Your task to perform on an android device: In the Fitbit App, track your walk activity. Click the start the activity option and start moving, then stop the activity and finish.
Image 0: 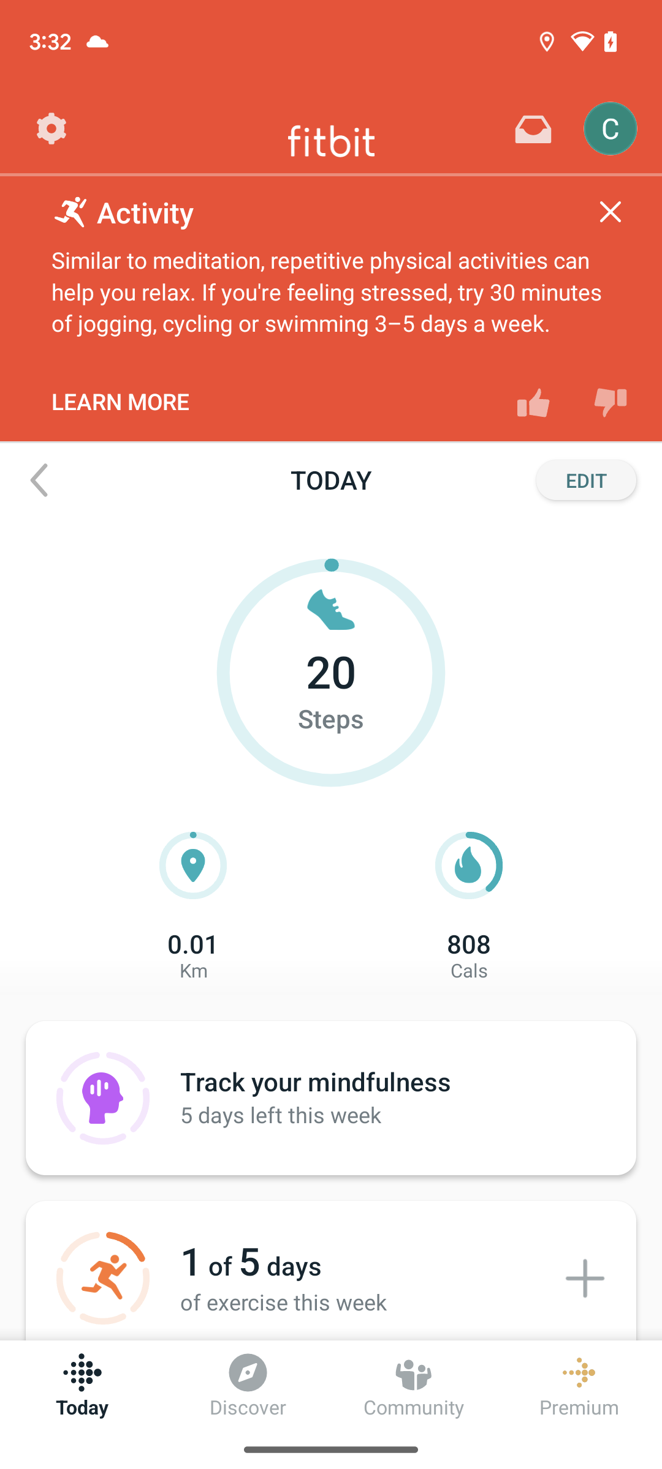
Click on the 1 to 5 days of exercise Add icon
Step 0: click (584, 1277)
Image 1: 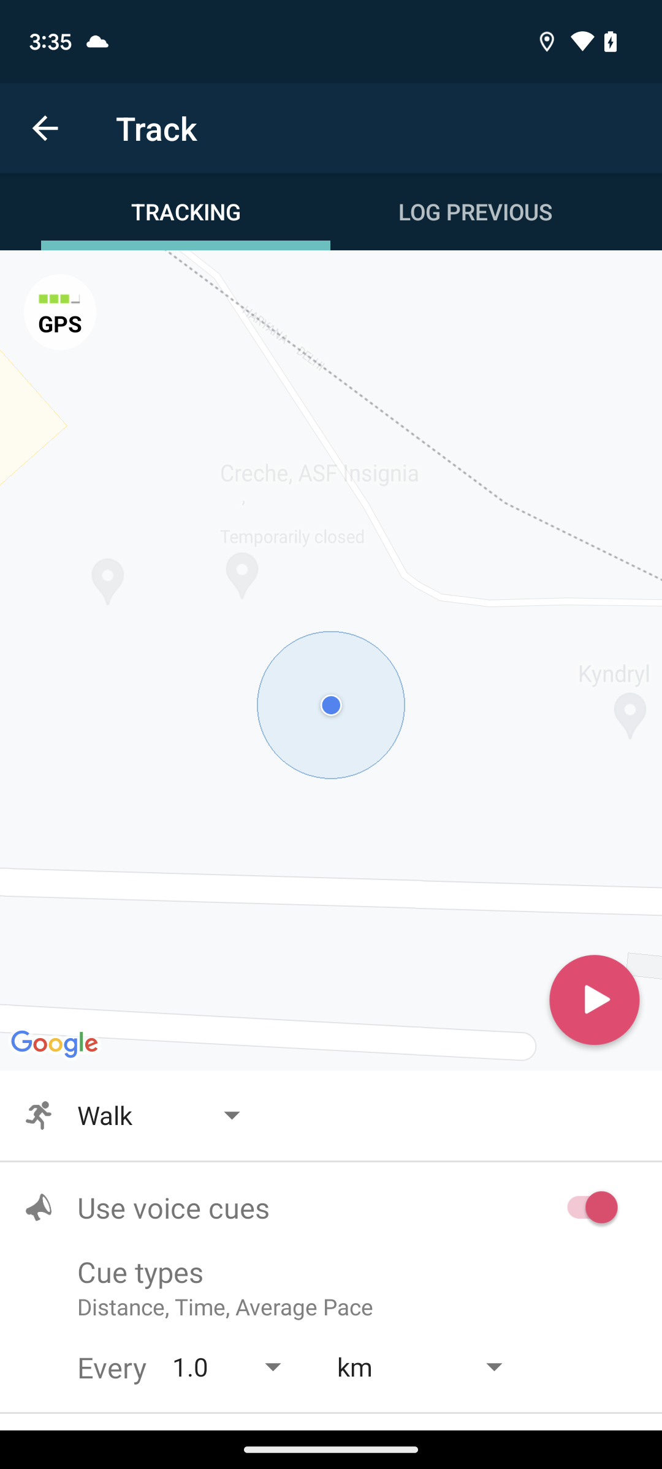
Click on the play icon and start moving
Step 1: click (331, 660)
Image 2: 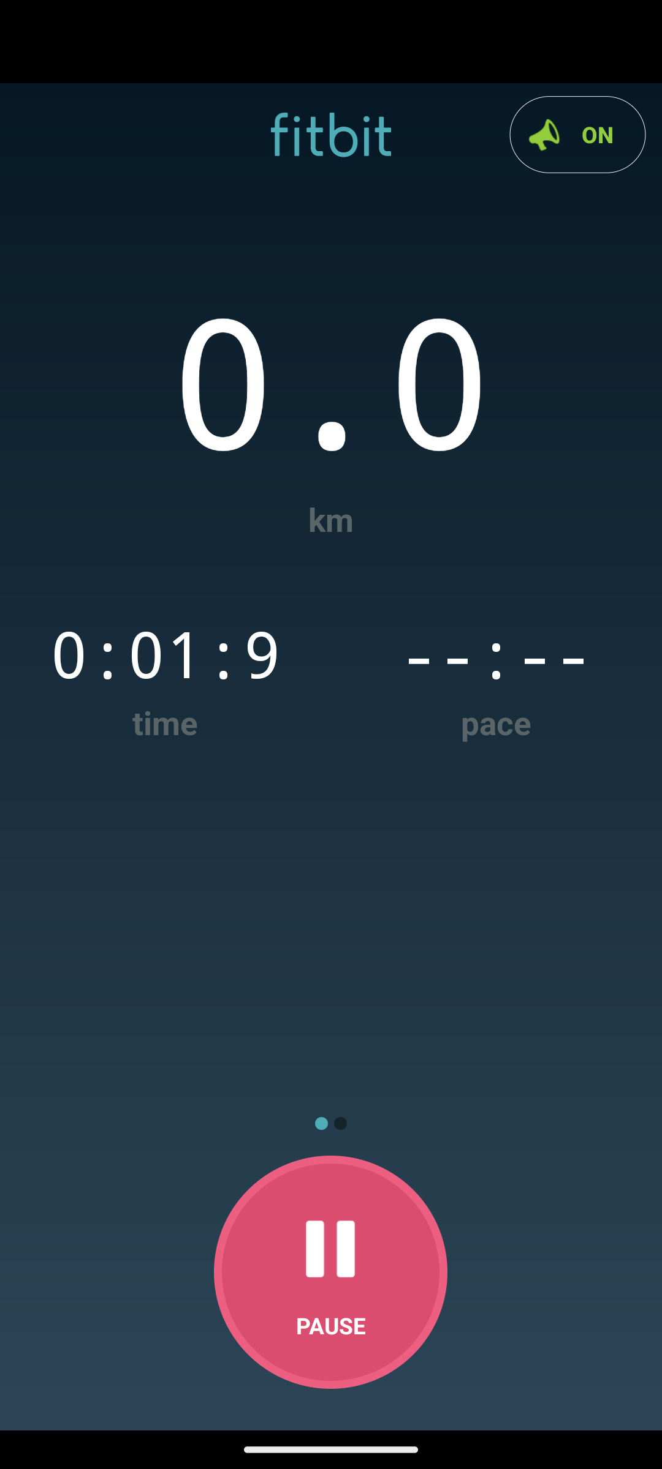
Click on the Pause icon
Step 2: click (330, 1272)
Image 4: 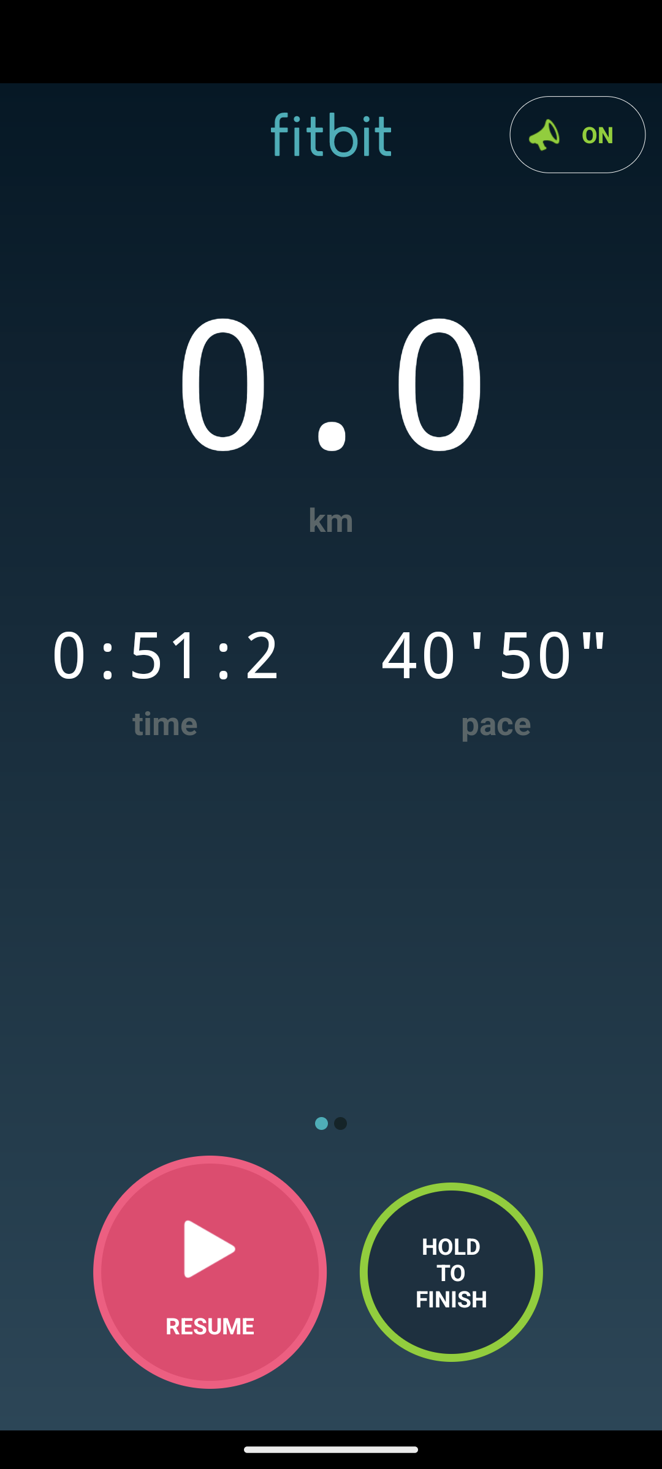
Swipe on the Hold to finish
Step 4: scroll left
Image 5: 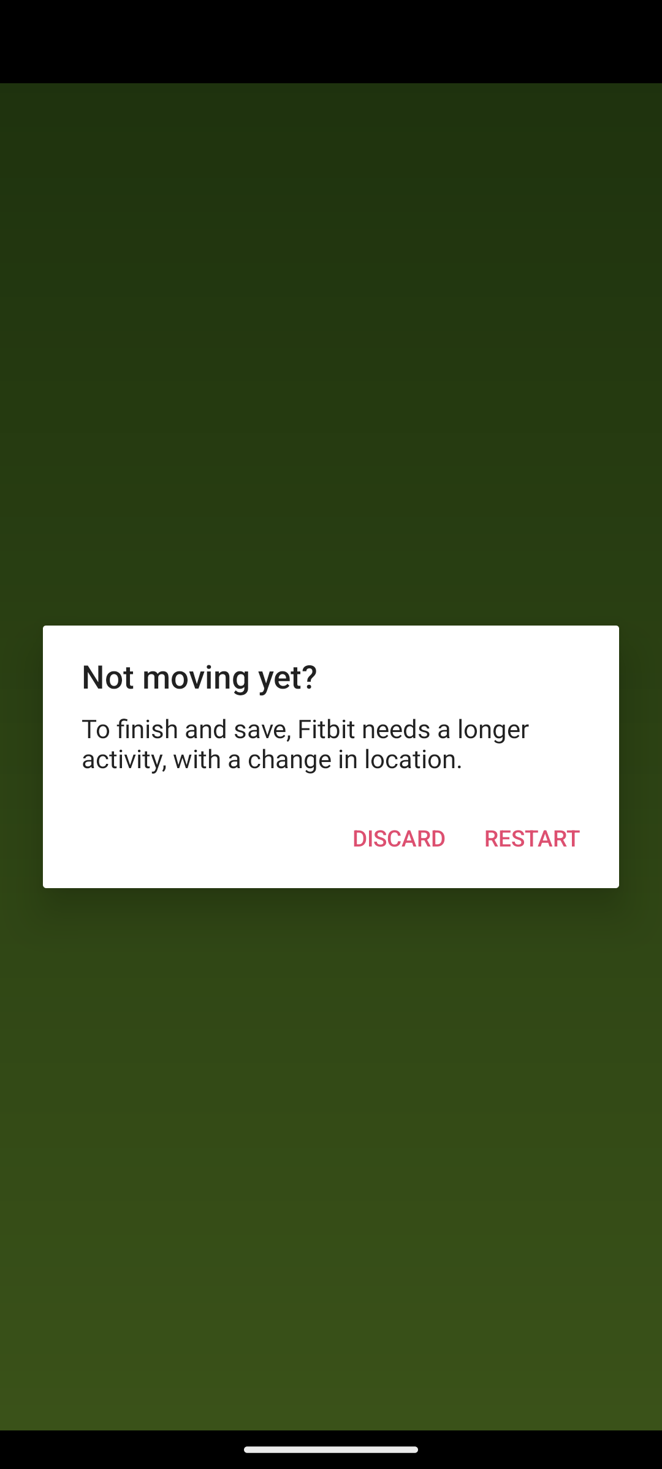
Click the discard option
Step 5: click (399, 838)